Your task to perform on an android device: In the Wynk Music app, open the Indie genre playlist.
Image 0: 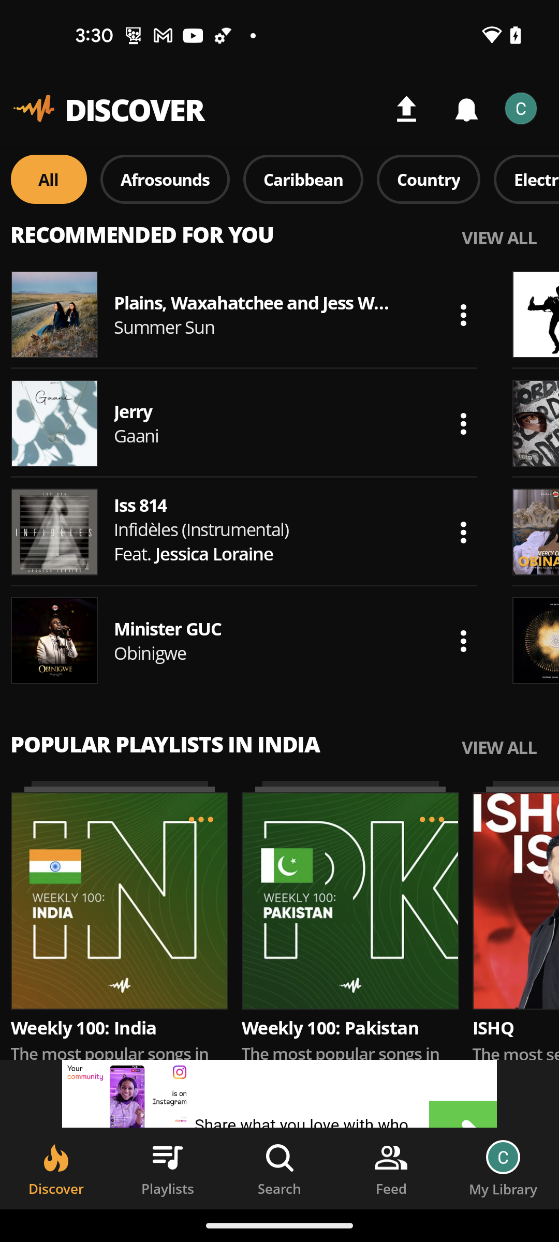
Open the Wynk music app
Step 0: open app "Wynk Music"
Image 1: 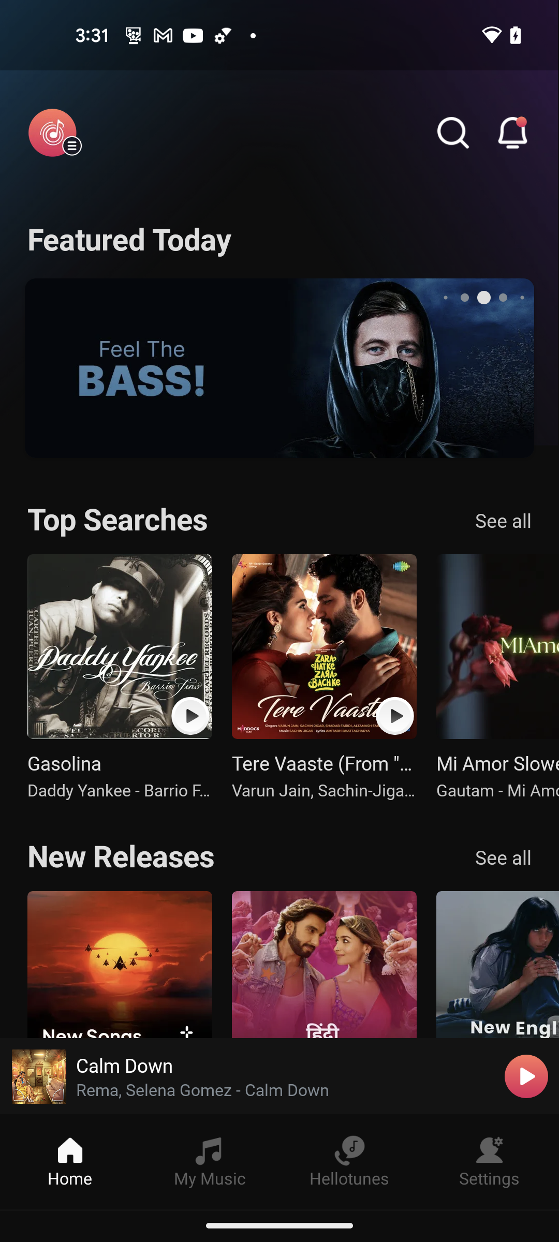
Click on the search icon at the top of the screen
Step 1: click (453, 132)
Image 2: 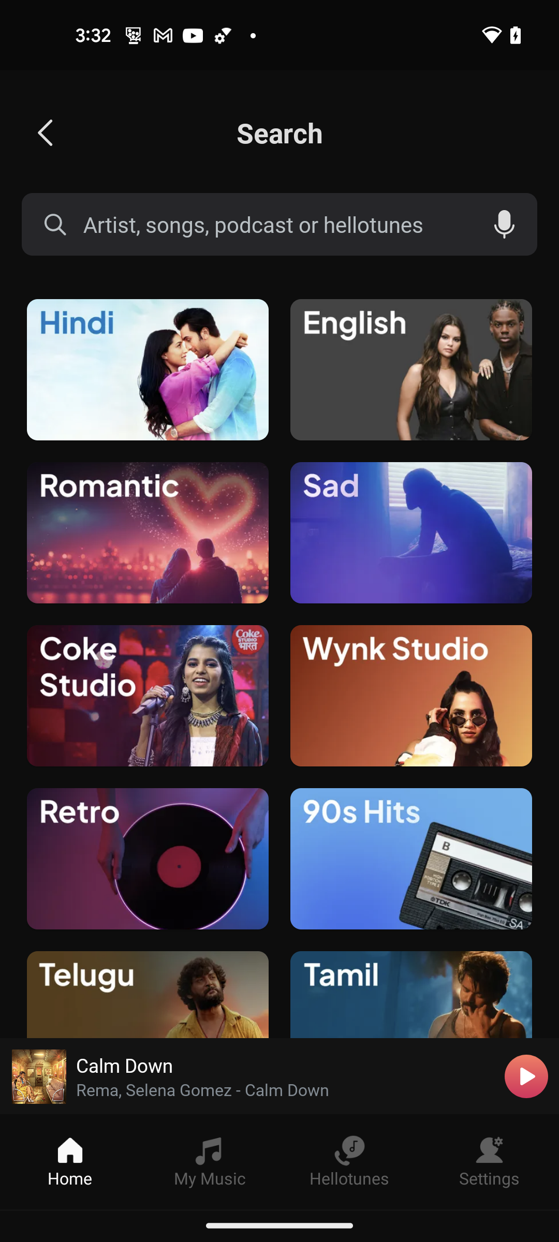
Swipe up for Indie genre playlist
Step 2: scroll left
Image 3: 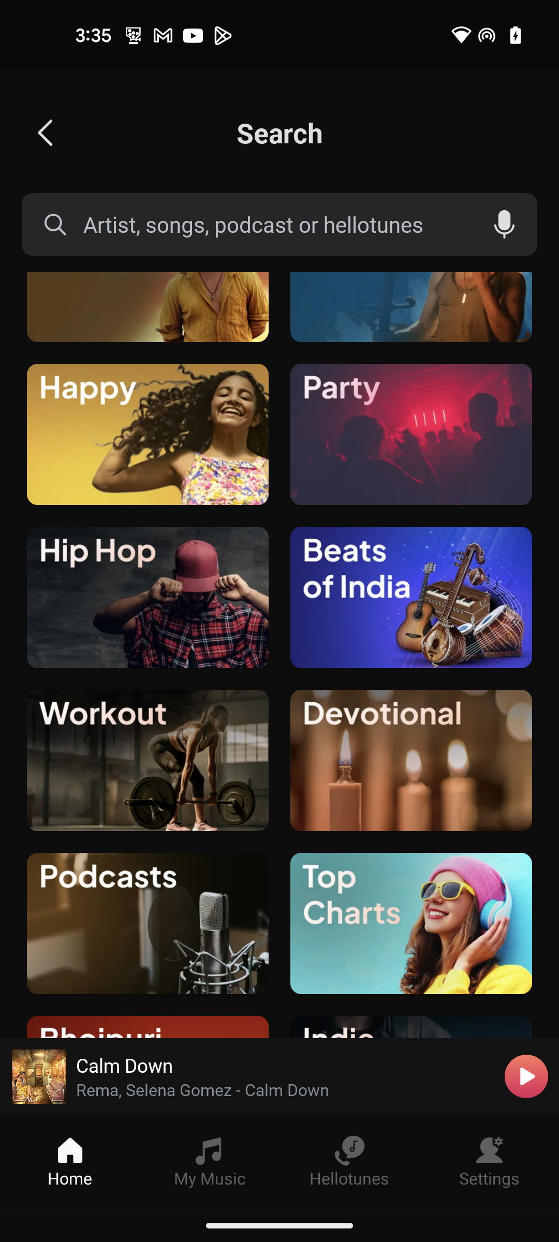
Swipe up for Indie genre playlist
Step 3: scroll left
Image 4: 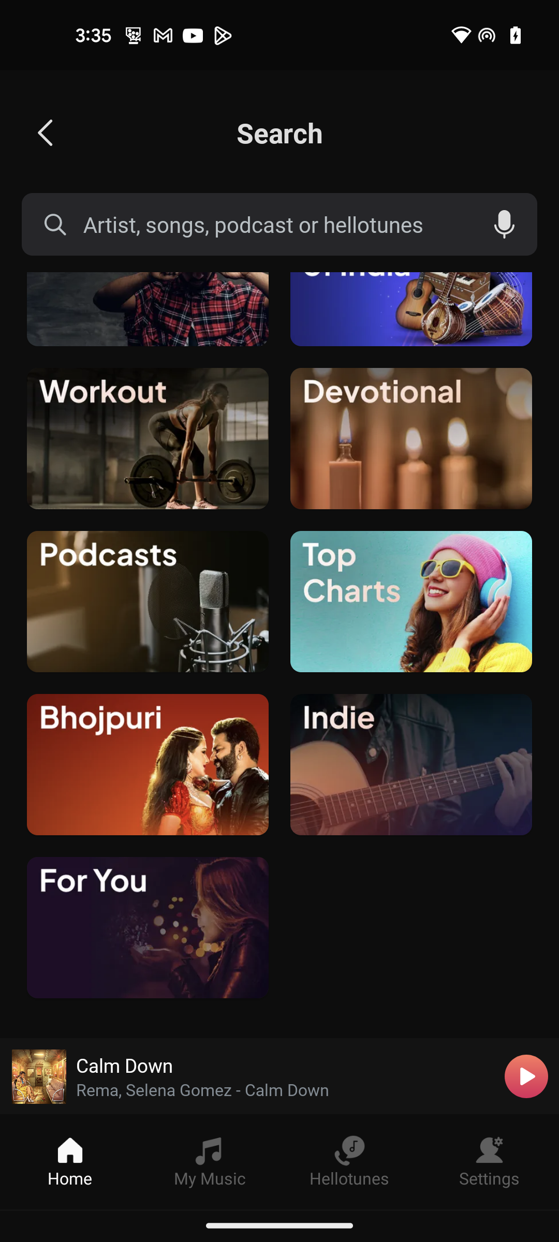
Open the Indie genre playlist
Step 4: click (411, 764)